Your task to perform on an android device: I just remembered that there is no milk left for this week. Add Valflora semi-skimmed milk tetra packs of 100 ml in the Migros app.
Image 0: 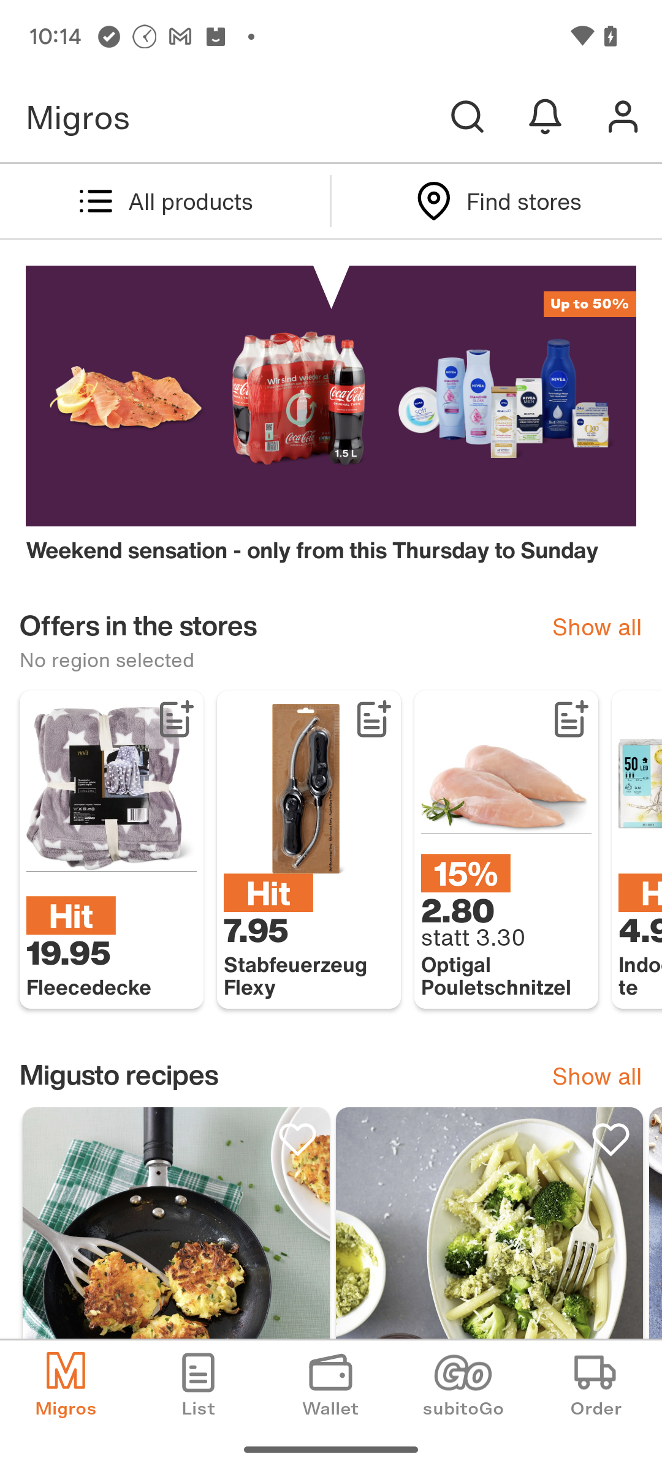
Click on the order button from the bottom right.
Step 0: click (596, 1385)
Image 1: 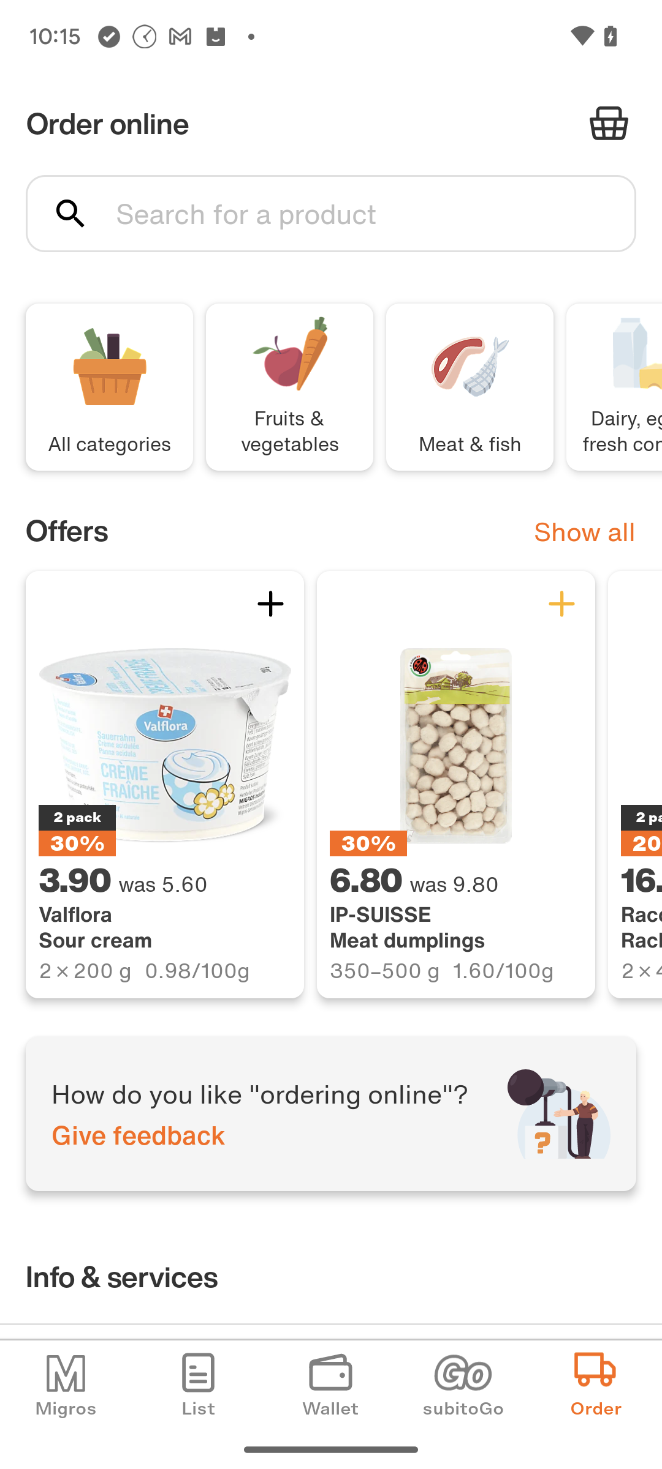
Click on the search bar.
Step 1: click (331, 213)
Image 2: 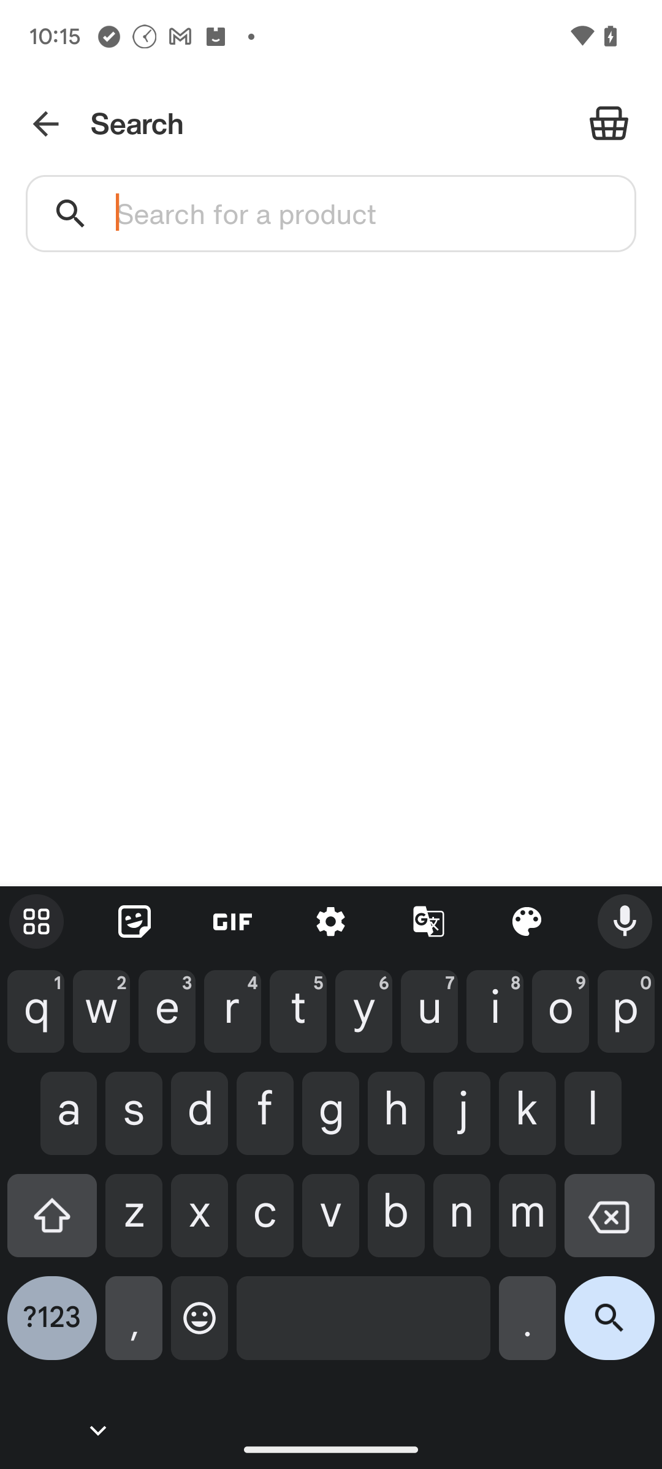
Enter the product name, which is milk.
Step 2: type "milk"
Image 3: 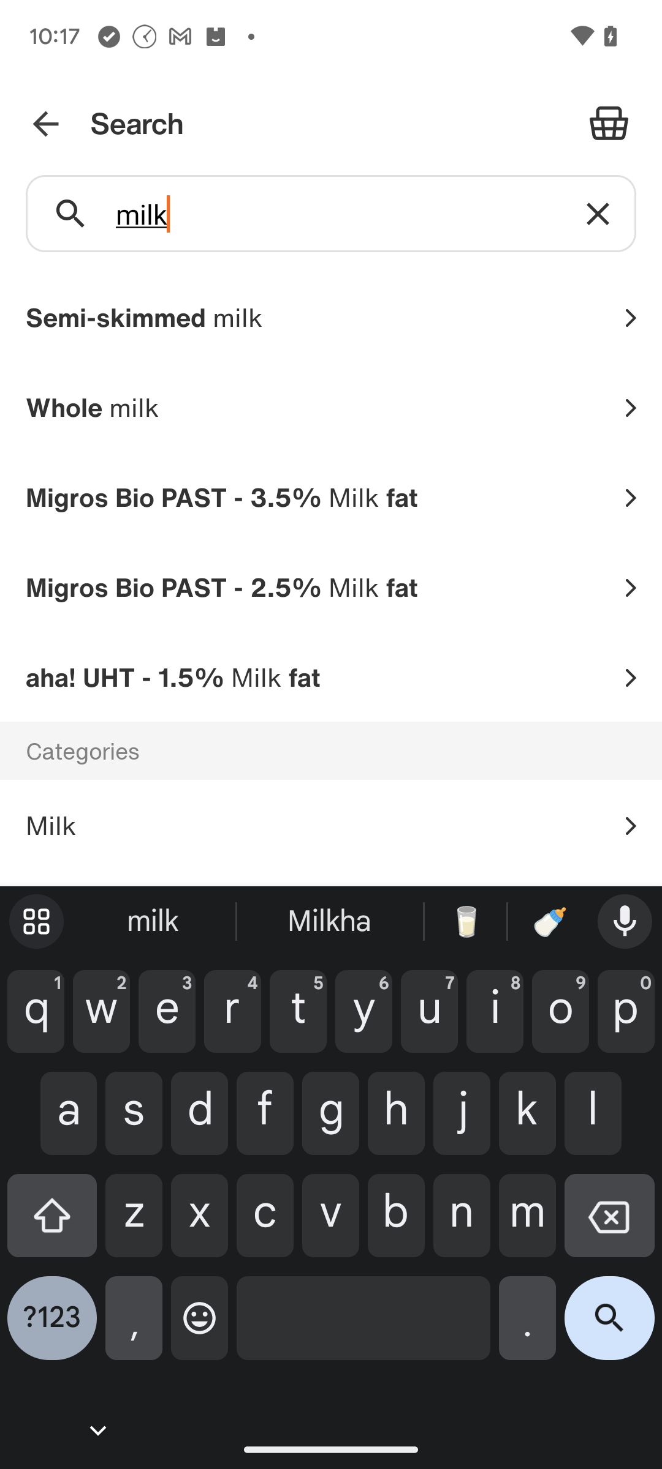
Click on the search icon.
Step 3: click (609, 1328)
Image 5: 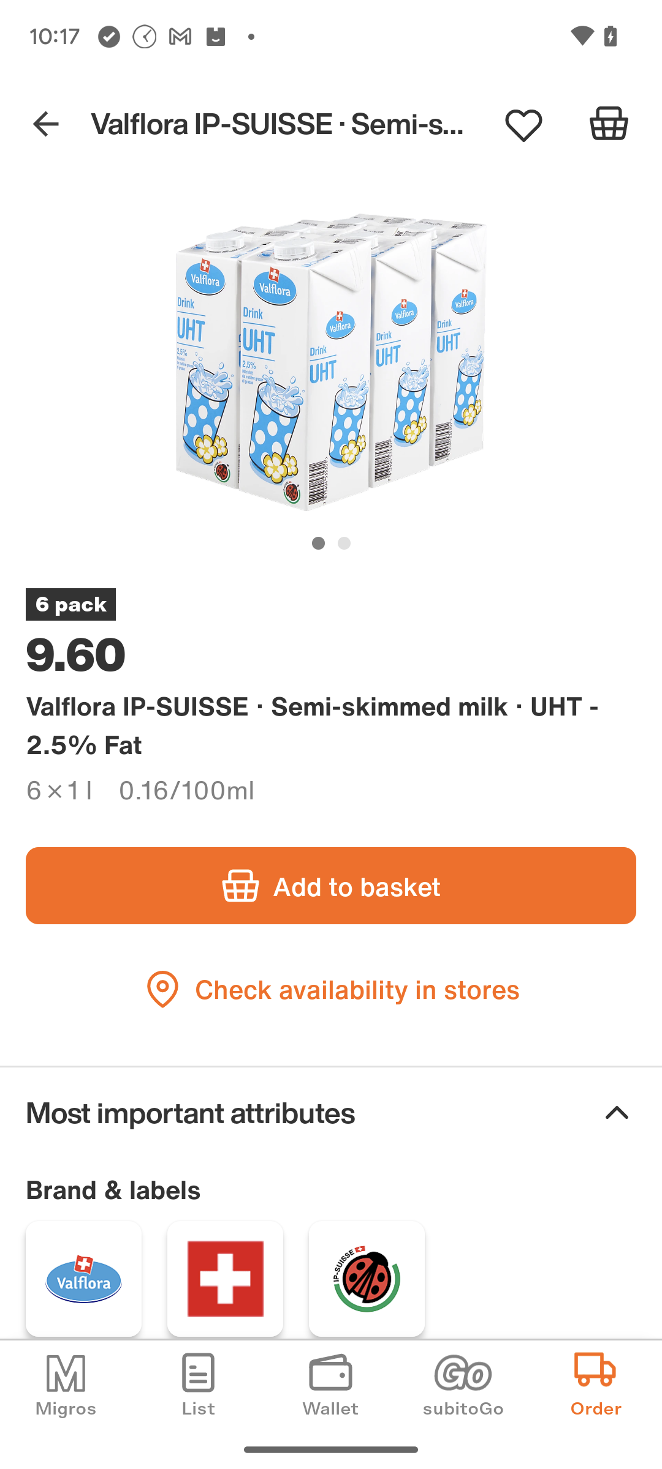
Click on the add to basket button.
Step 5: click (357, 886)